Your task to perform on an android device: Open Google Fit App, Go to the Profile, Edit Profile information  age- DOB, Height- 182, weight- 73 kg  and save it
Image 0: 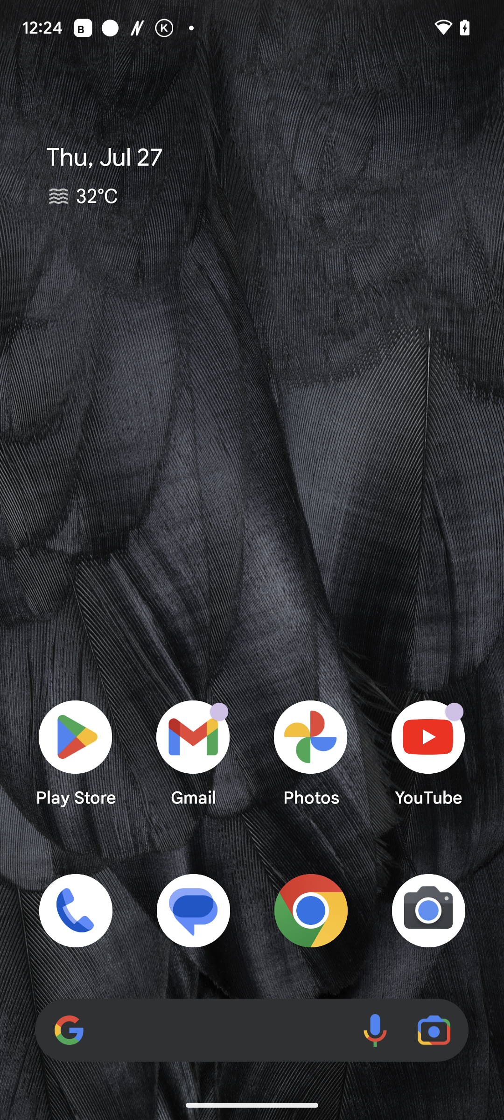
Go to the google fit app
Step 0: open app "Fit"
Image 1: 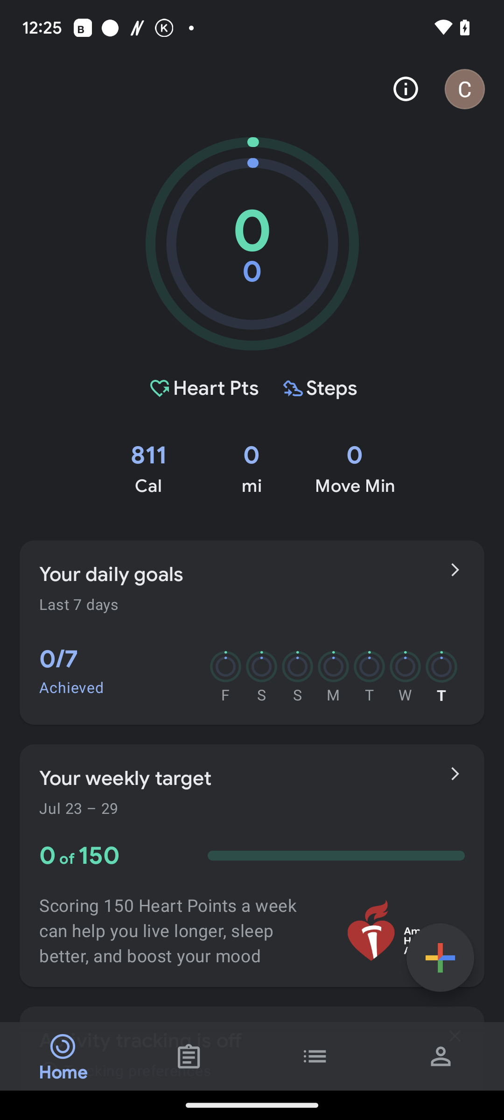
Click on the profile icon at the bottom right corner of the screen
Step 1: click (455, 1036)
Image 2: 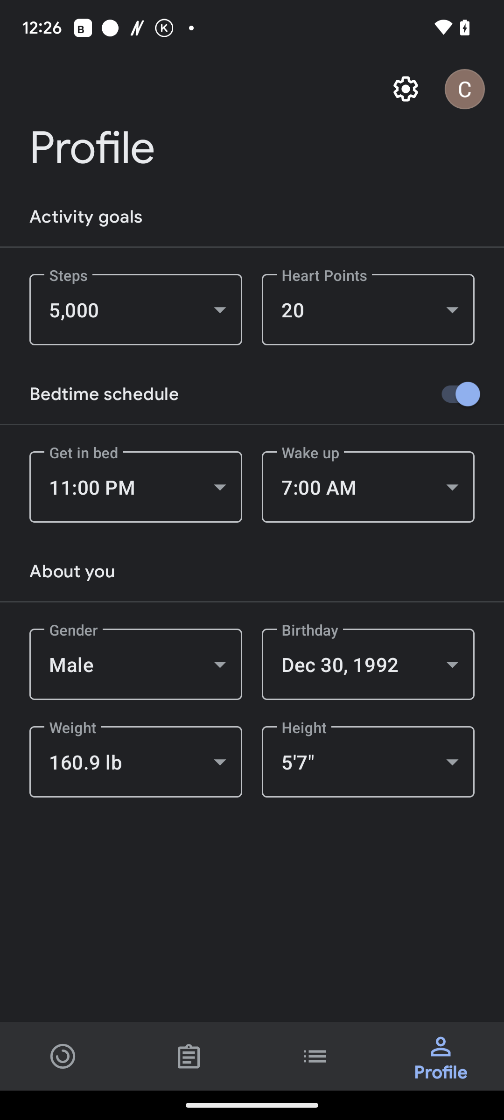
Click on the birthday option in the middle of the screen
Step 2: click (368, 664)
Image 5: 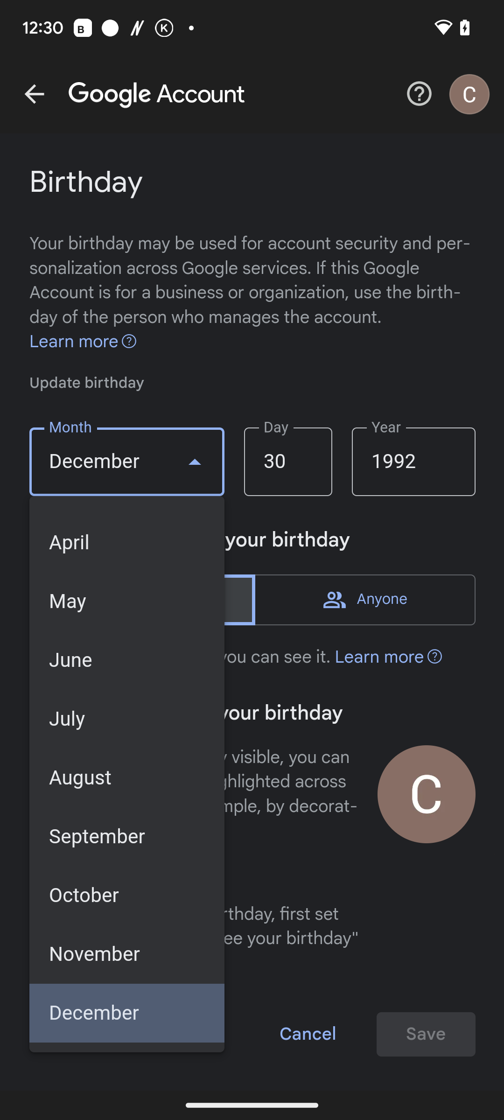
Change the date of birth in the middle of the screen
Step 5: click (127, 719)
Image 6: 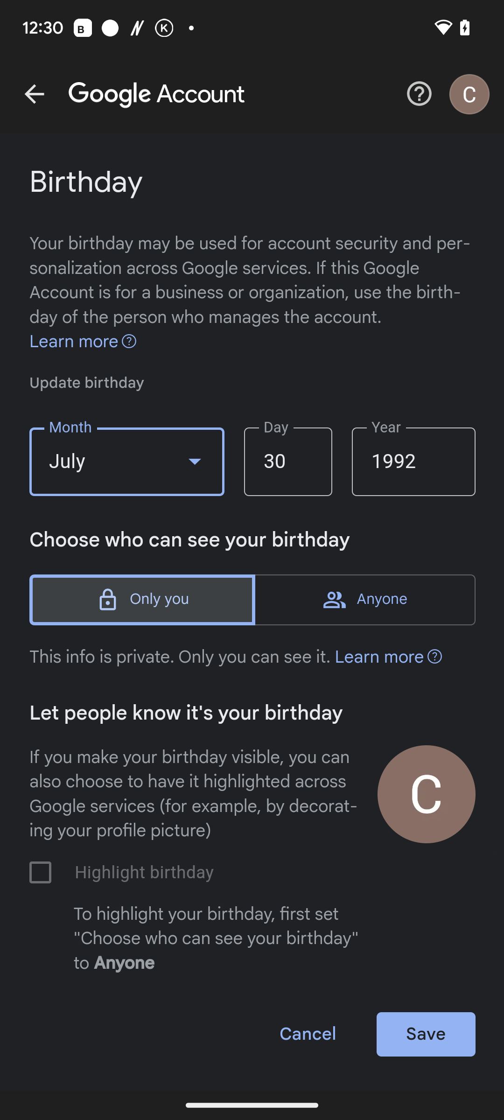
Change the date of birth in the middle of the screen
Step 6: click (426, 1034)
Image 7: 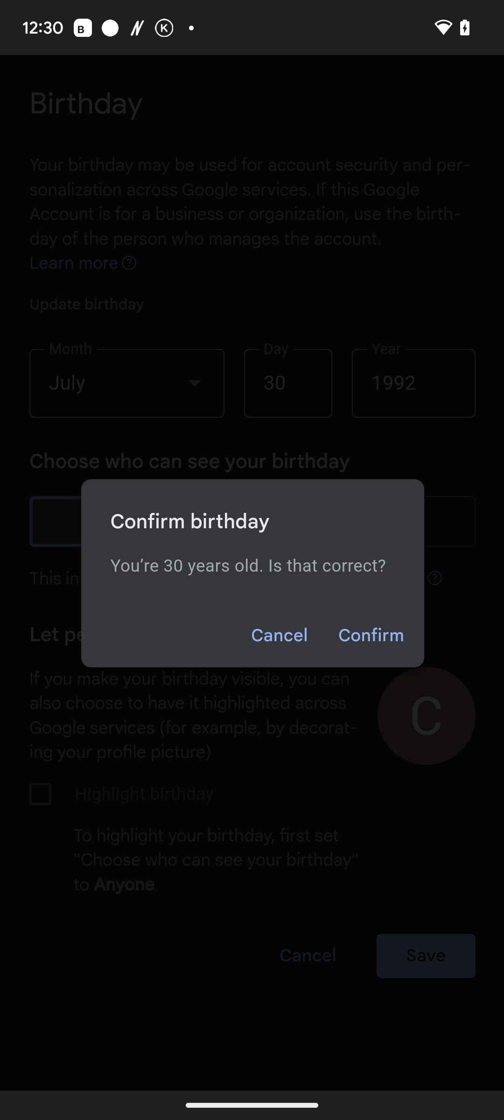
Change the date of birth in the middle of the screen
Step 7: click (371, 635)
Image 8: 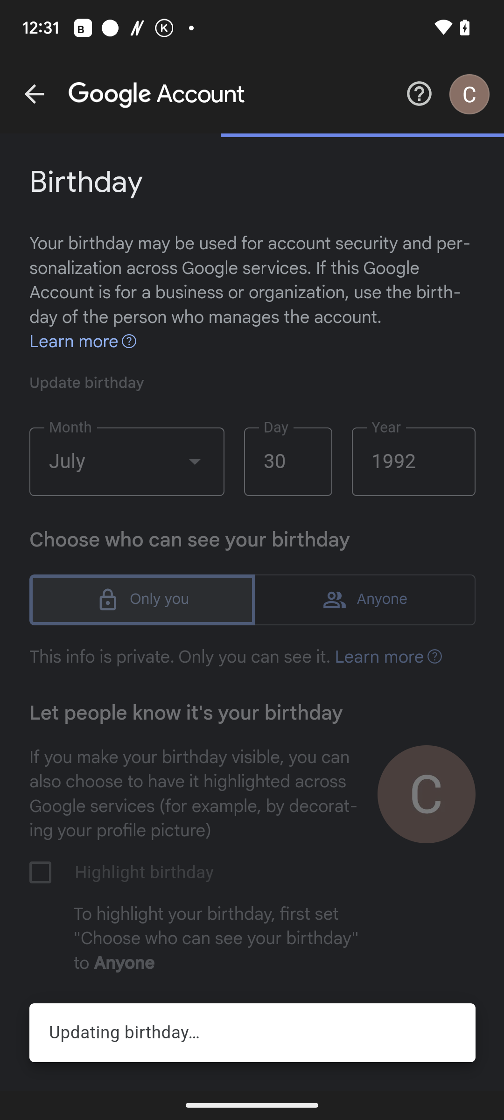
Change the date of birth in the middle of the screen
Step 8: wait
Image 9: 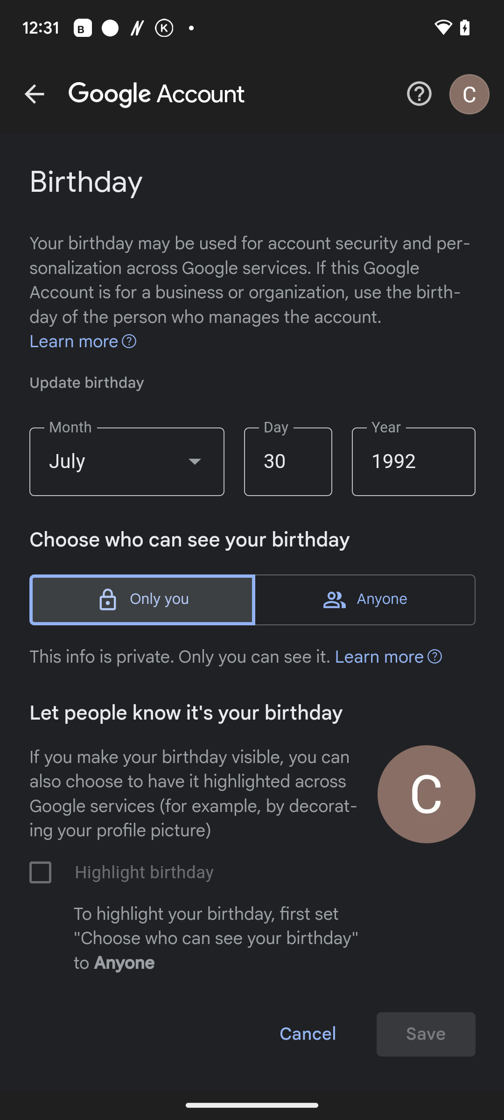
Click on the arrow icon at the top left corner of the screen
Step 9: click (34, 94)
Image 10: 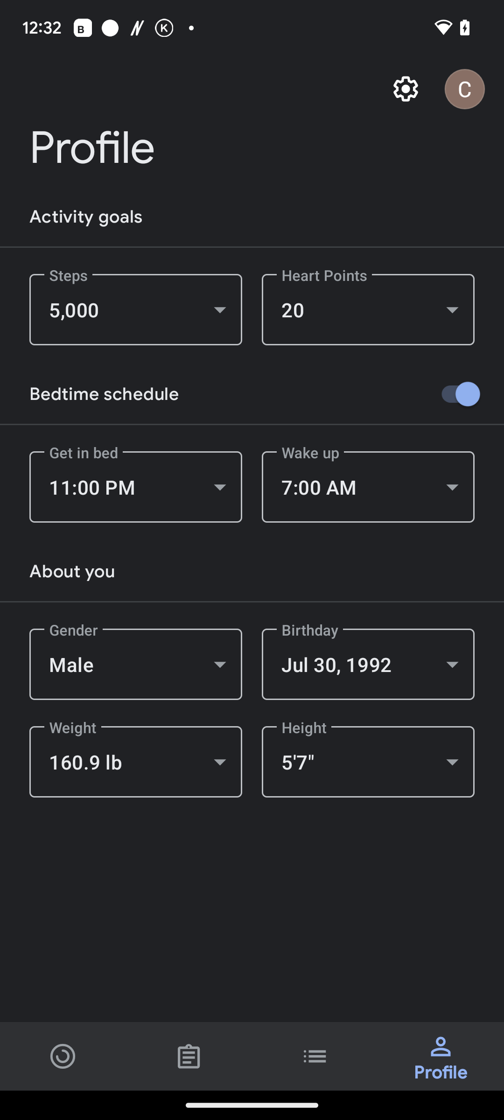
Click on the weight option in the middle of the screen and change it 
Step 10: click (136, 762)
Image 11: 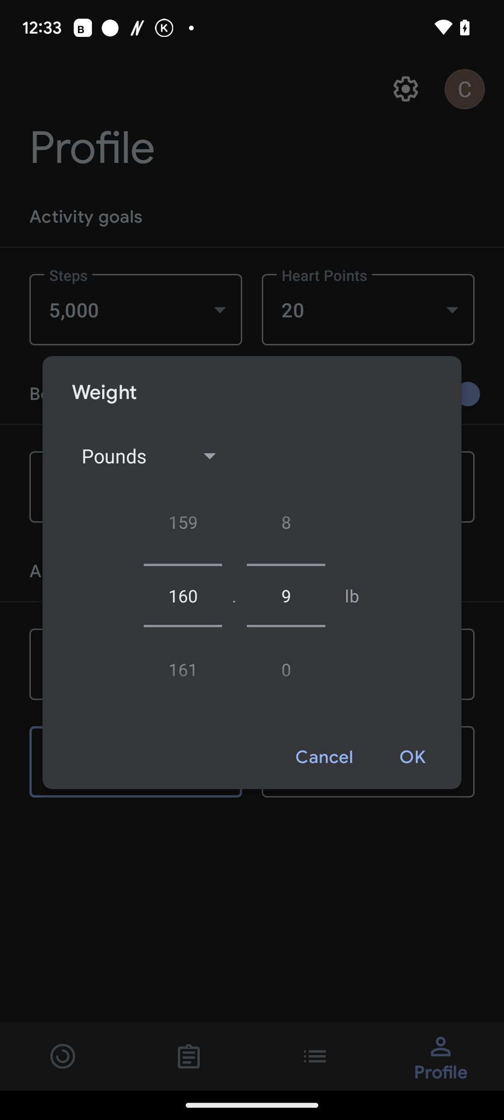
Click on the weight option in the middle of the screen and change it 
Step 11: click (413, 757)
Image 12: 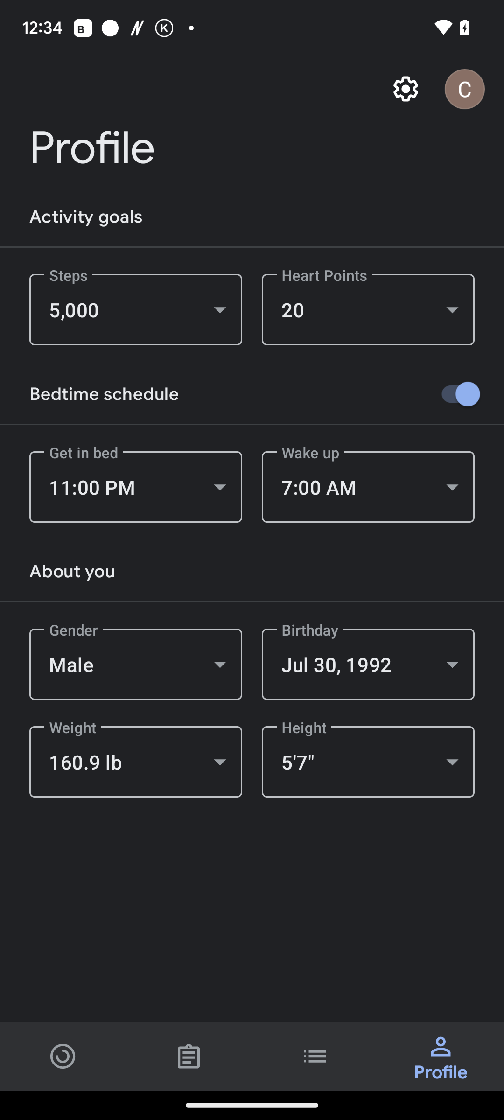
Click on the weight option in the middle of the screen and change it 
Step 12: click (136, 762)
Image 14: 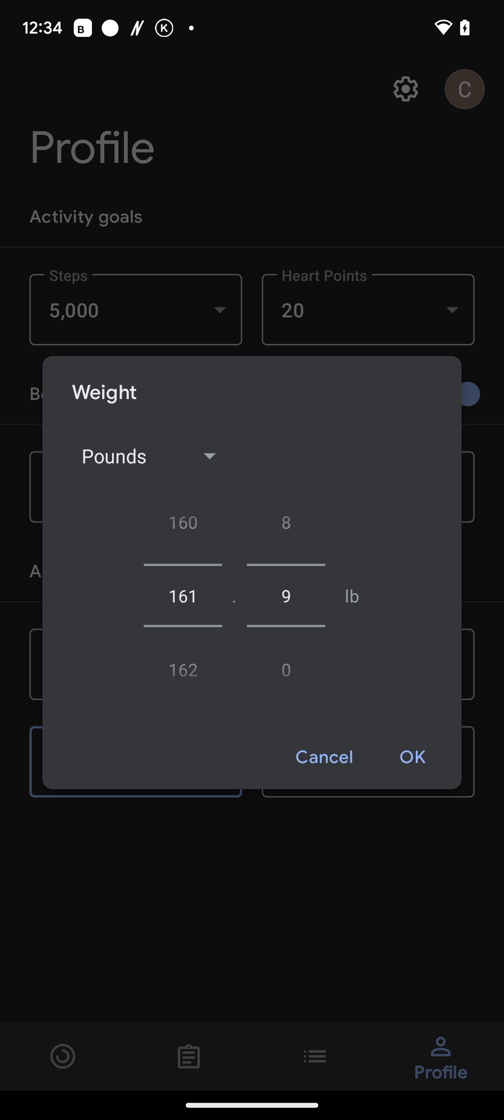
Click on the weight option in the middle of the screen and change it 
Step 14: click (284, 676)
Image 15: 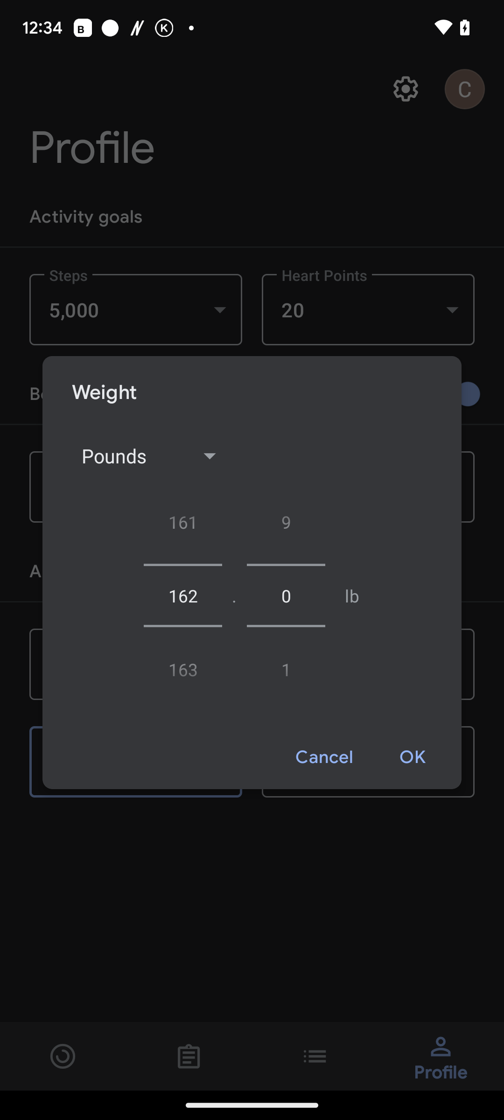
Click on the weight option in the middle of the screen and change it 
Step 15: click (182, 525)
Image 16: 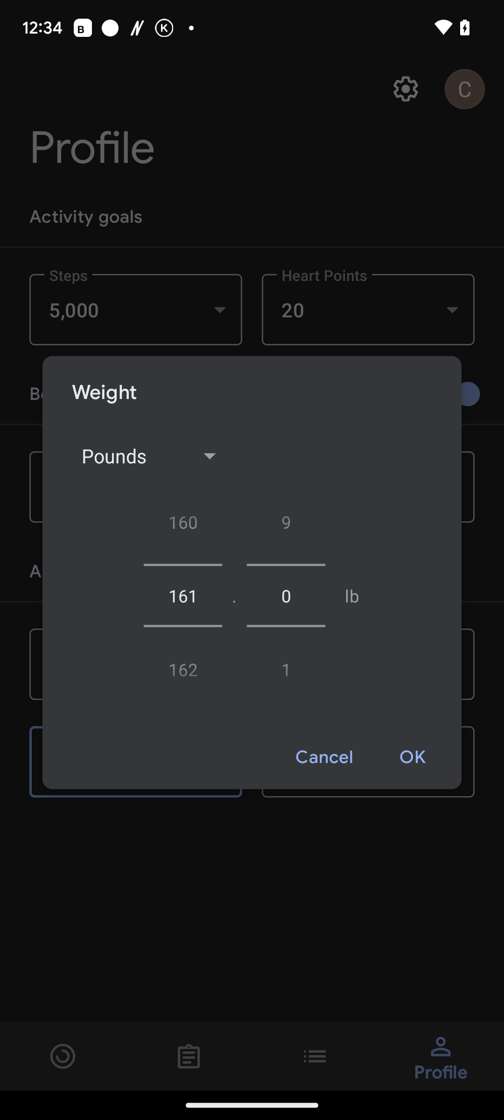
Click on the weight option in the middle of the screen and change it 
Step 16: click (413, 757)
Image 17: 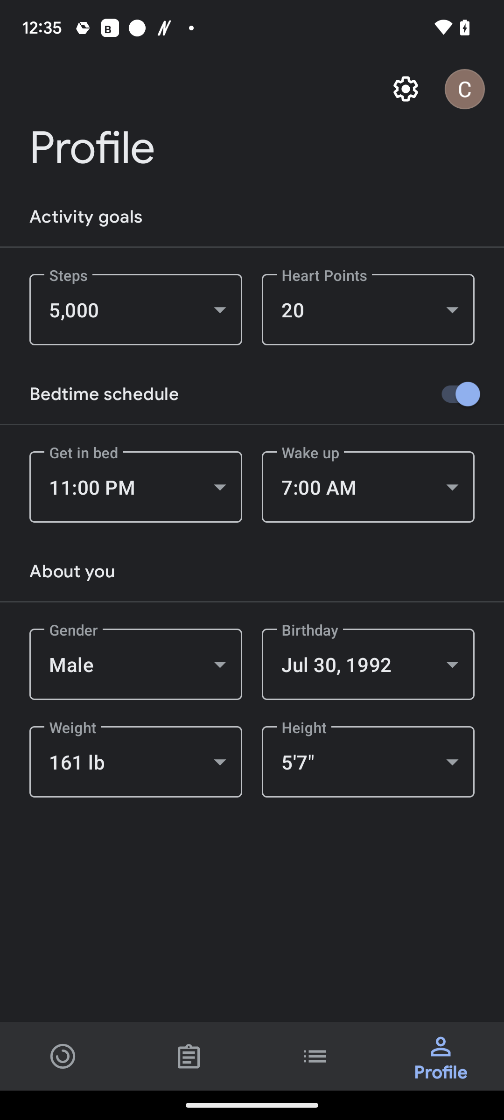
Click on the height option in the middle of the screen and change it
Step 17: click (368, 762)
Image 18: 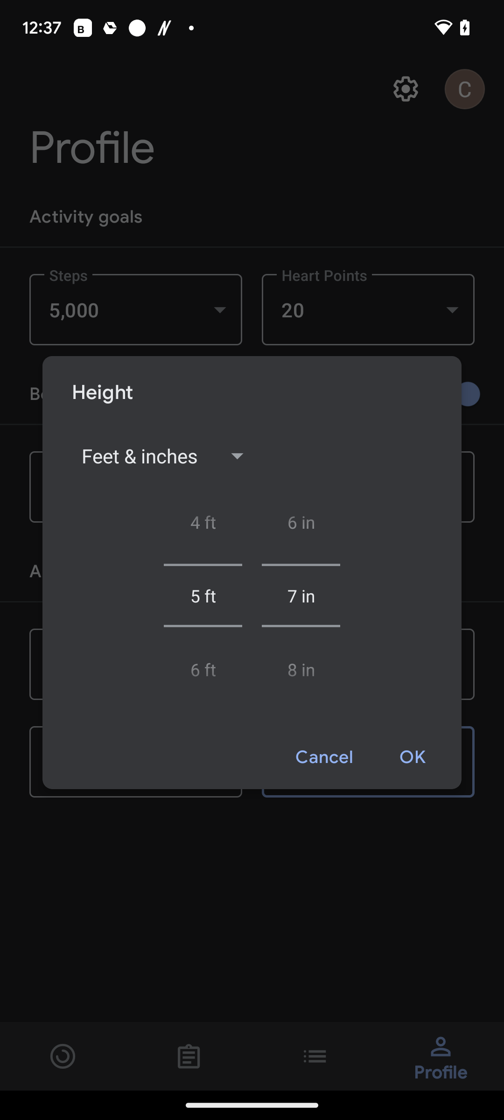
Click on the height option in the middle of the screen and change it
Step 18: click (203, 665)
Image 19: 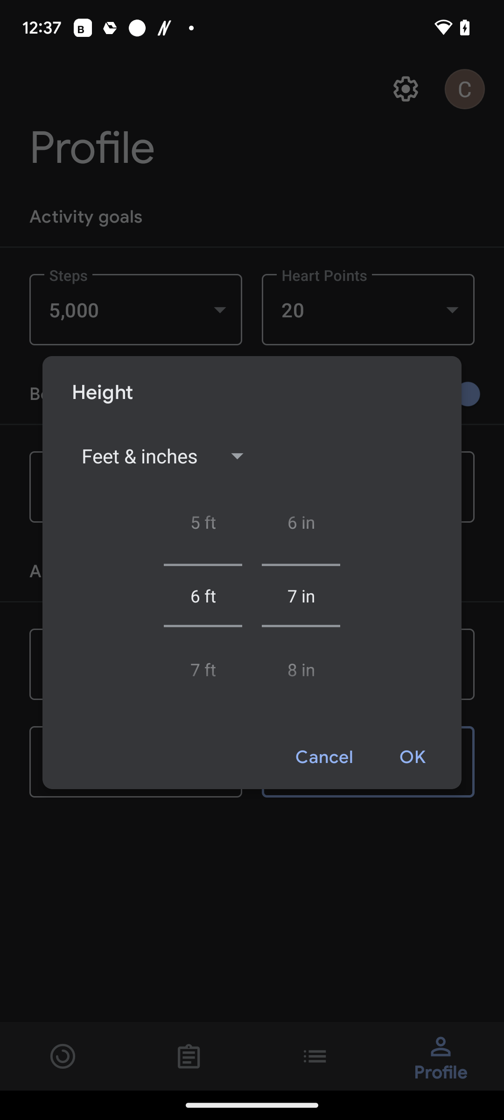
Click on the height option in the middle of the screen and change it
Step 19: click (301, 665)
Image 20: 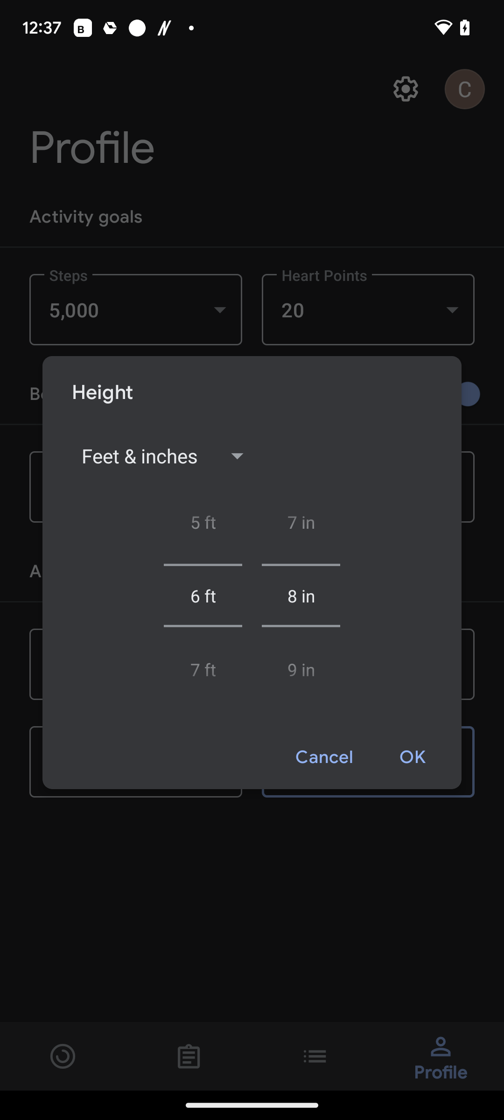
Click on the height option in the middle of the screen and change it
Step 20: click (301, 665)
Image 21: 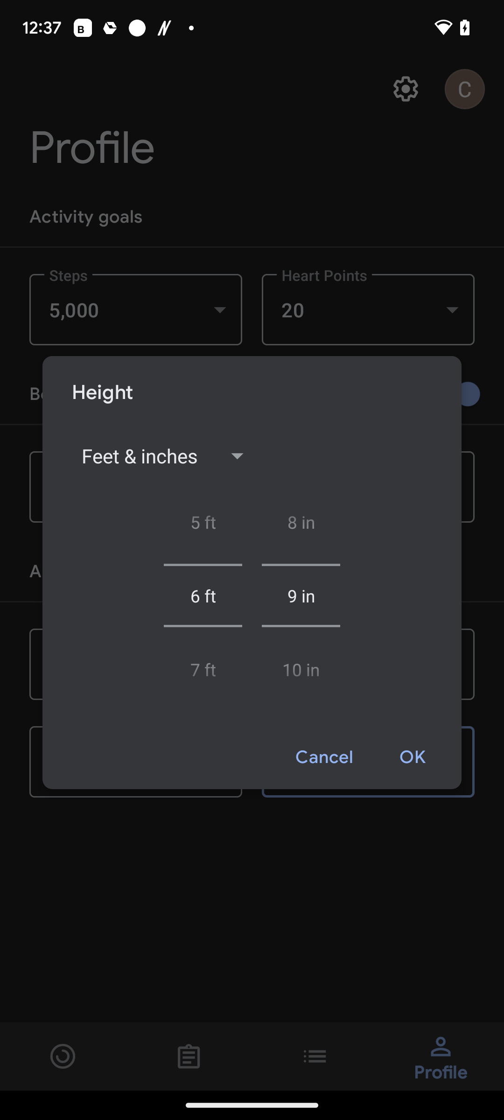
Click on the height option in the middle of the screen and change it
Step 21: click (301, 665)
Image 22: 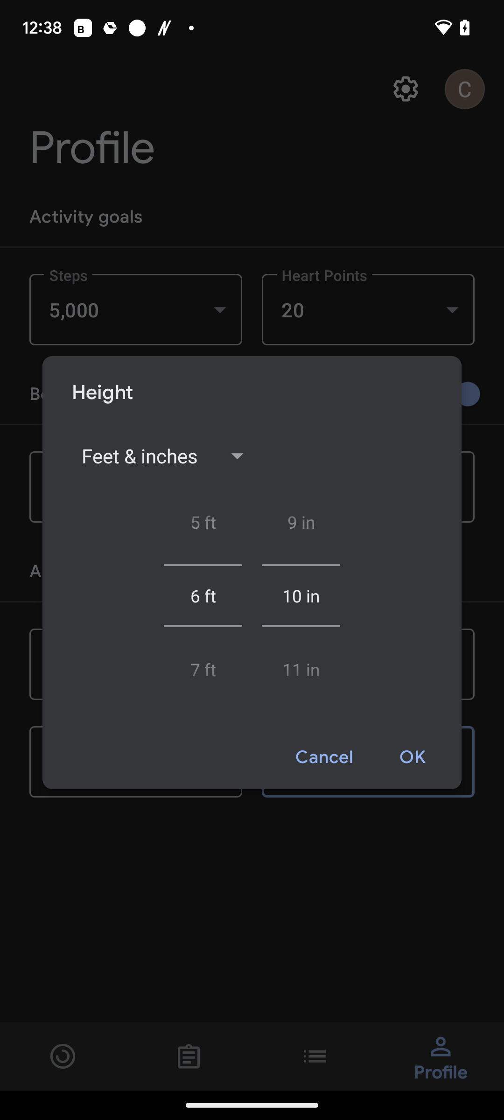
Click on the height option in the middle of the screen and change it
Step 22: click (413, 757)